Your task to perform on an android device: Open Urban Ladder app, Contact a salesperson to require 20 pieces of the Oslo Engineered Wood Bedside Table in White Finish
Image 0: 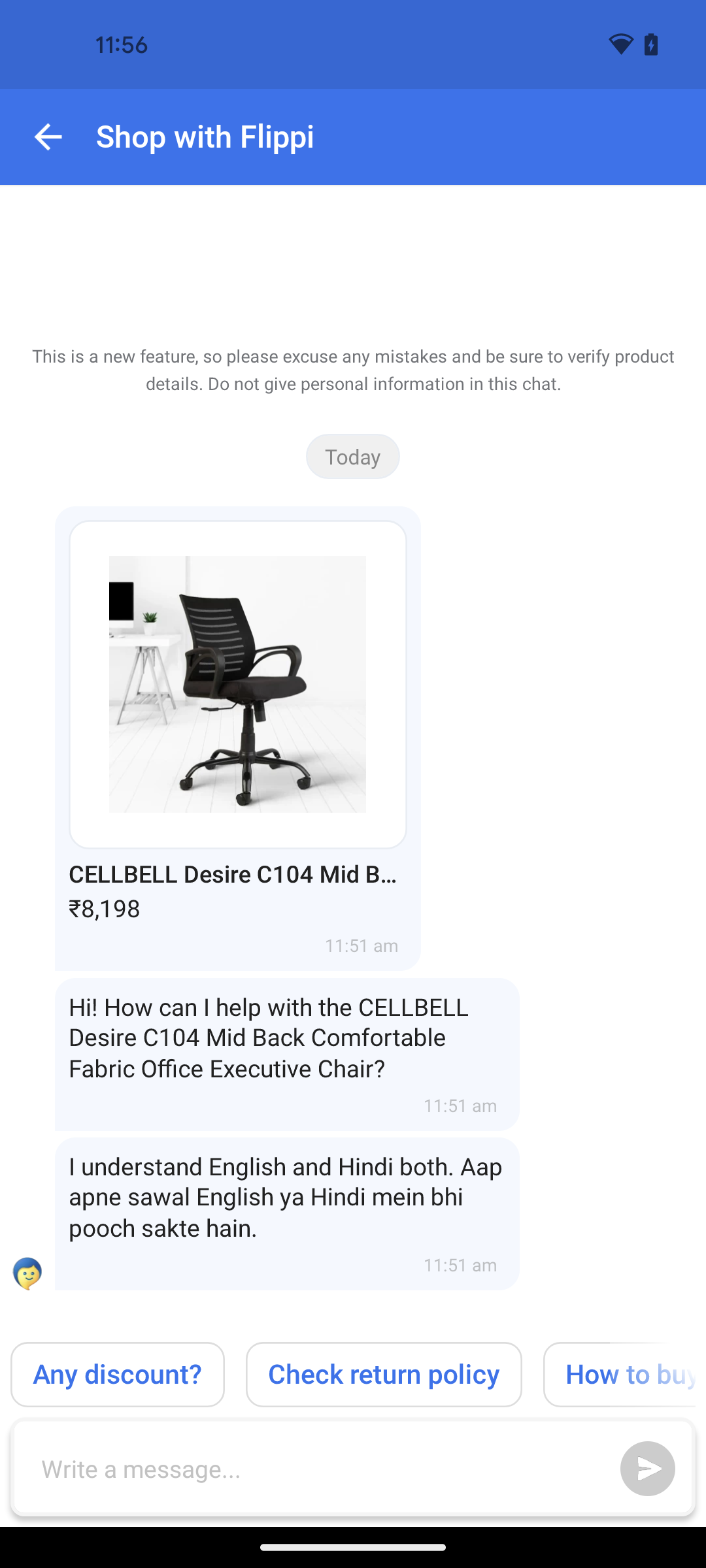
Open Urban Ladder app
Step 0: open app "Urban Ladder"
Image 1: 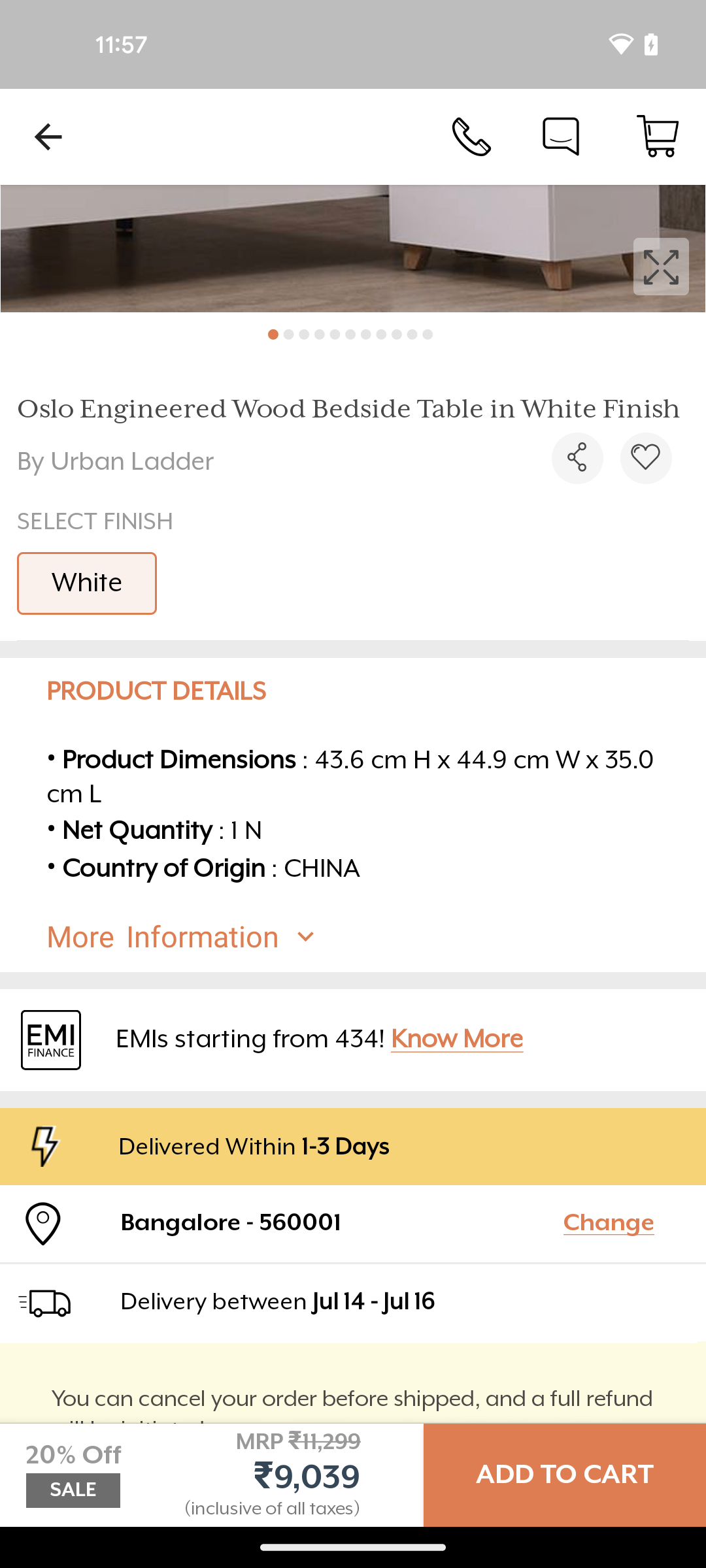
Click on the chat icon at the top of the screen 
Step 1: click (560, 137)
Image 2: 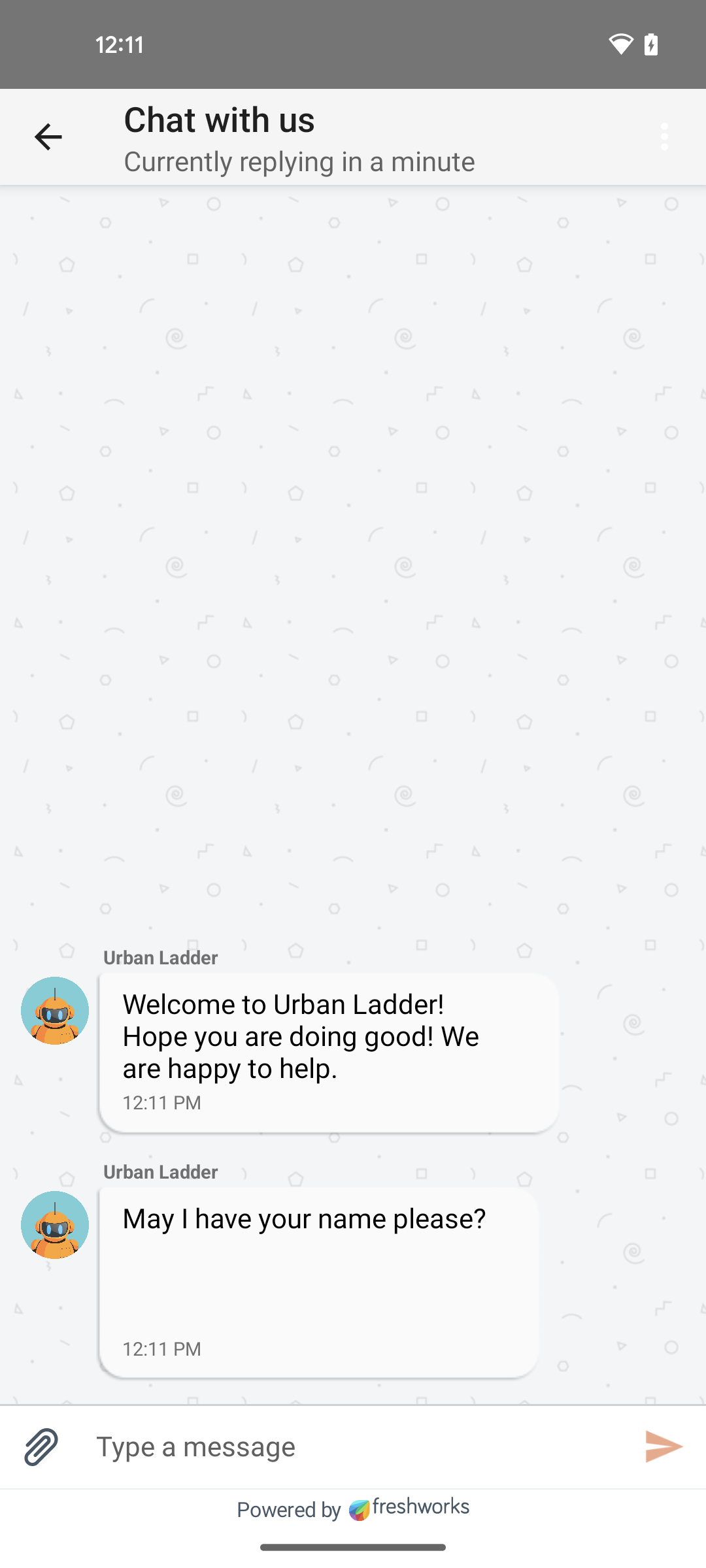
Click on the chat box at the  bottom of the screen
Step 2: click (352, 1446)
Image 3: 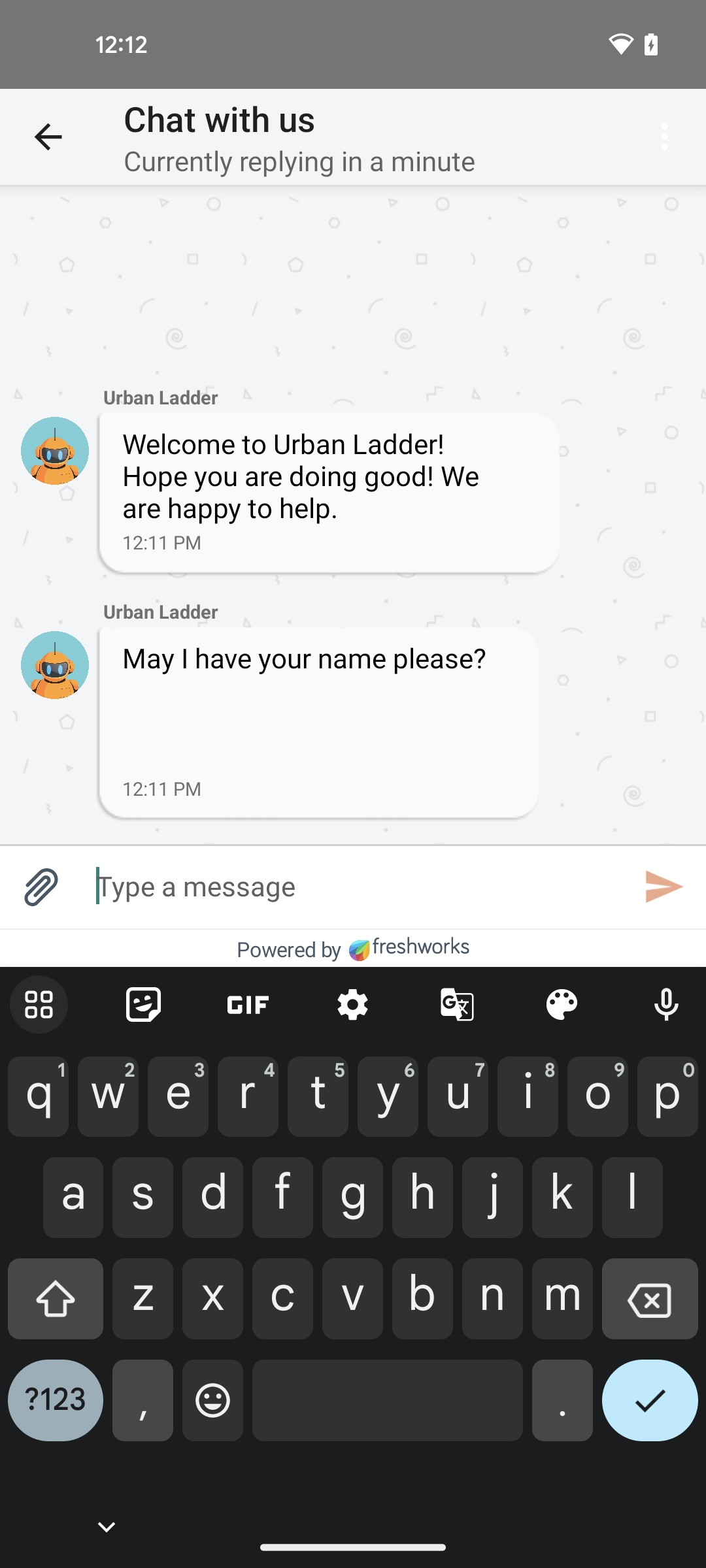
ask a  query about 20 pieces of the Oslo Engineered Wood Bedside Table in White Finish
Step 3: type "Do you have 20 pieces of the Oslo Engineered Wood Bedside Table in White Finish ?"
Image 4: 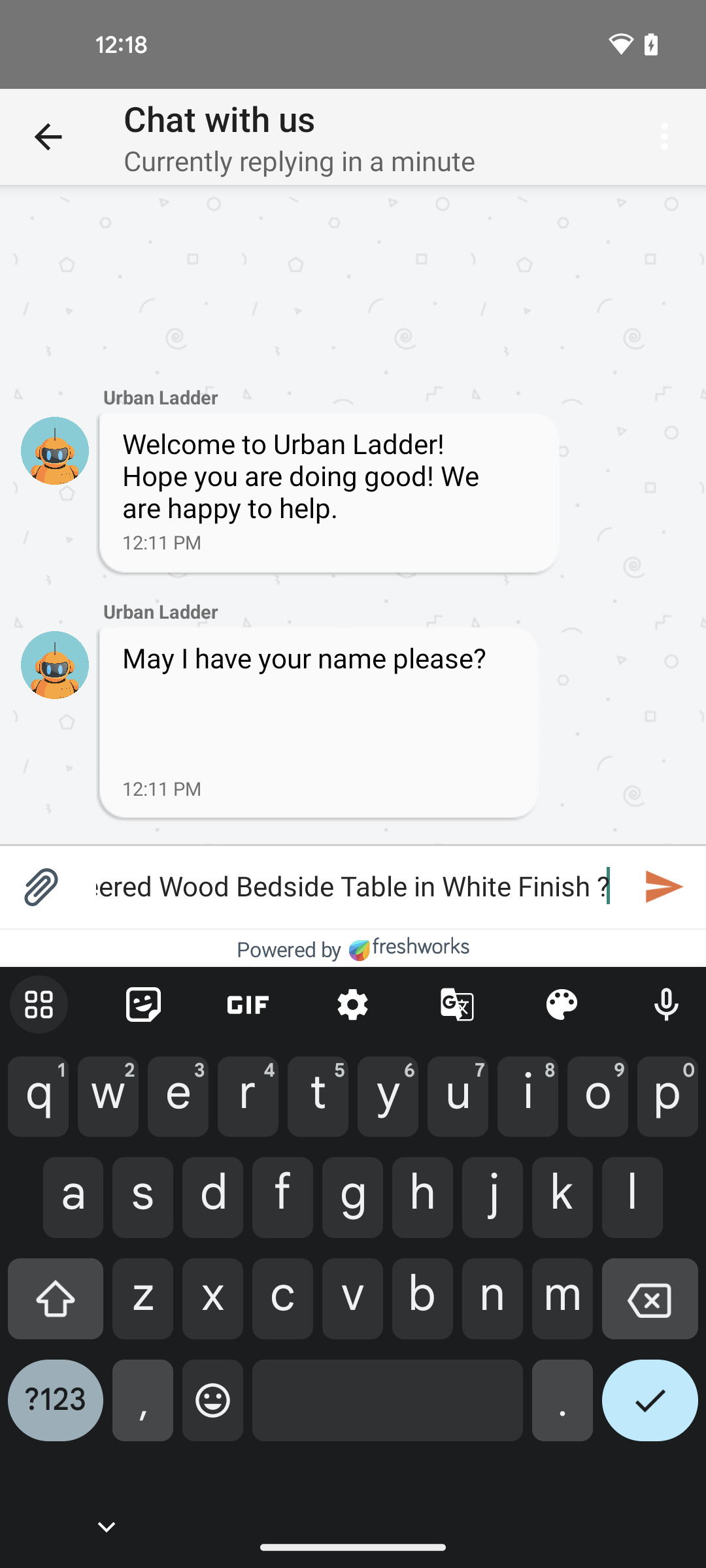
Click on the send button
Step 4: click (664, 887)